Your task to perform on an android device:  My friend Cole is asking me to share the Yale courses file as he is also planning to join the university, so I'm sharing the Yale courses file with him at coledbwpersonatest@gmail.com.
Image 0: 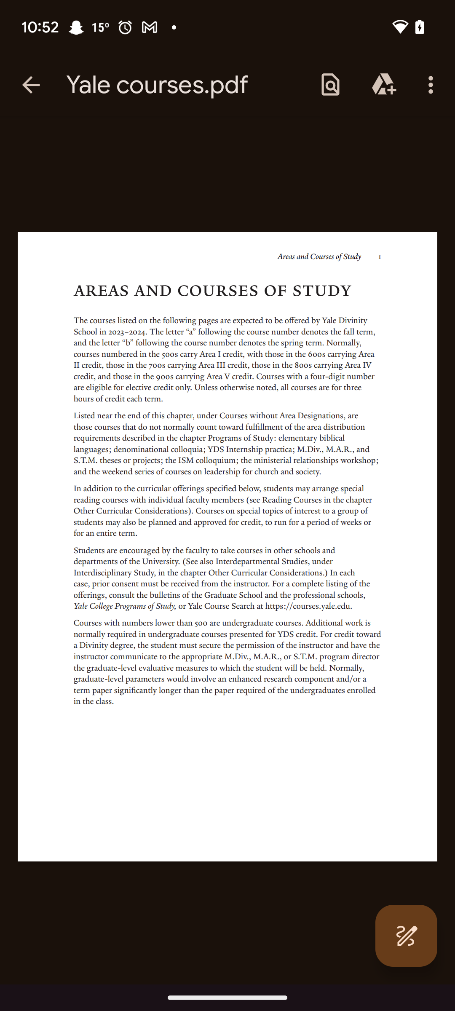
Go back to previous screen
Step 0: press back button
Image 1: 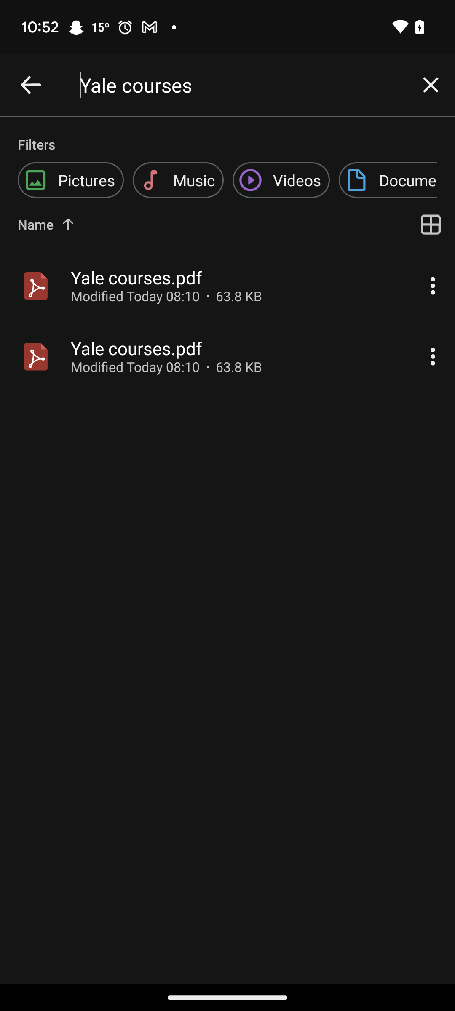
Click on the more icon next to the first yale course.pdf file
Step 1: click (227, 286)
Image 2: 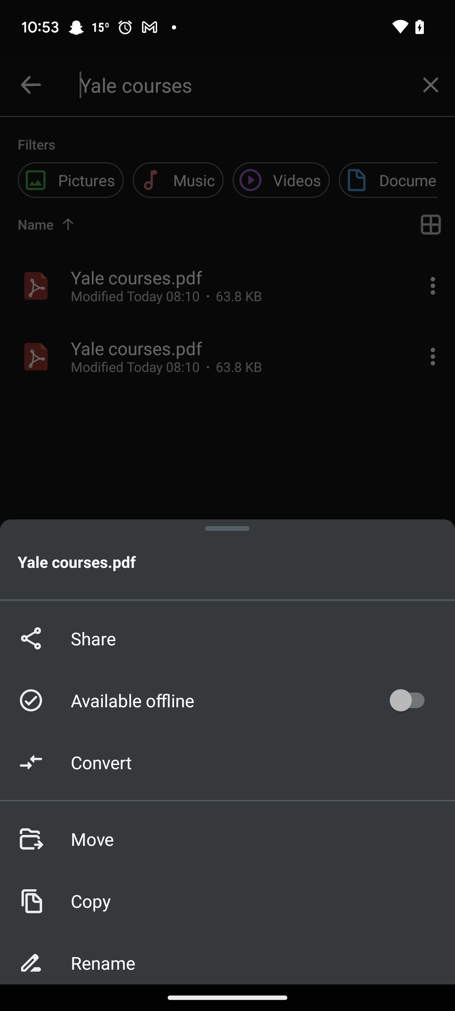
Click on the share option
Step 2: click (227, 638)
Image 3: 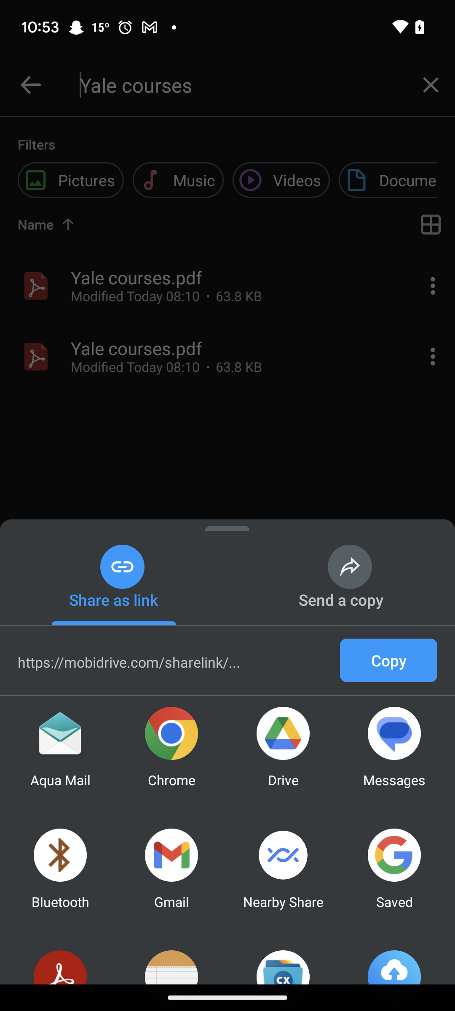
Click on the gmail option
Step 3: click (171, 878)
Image 4: 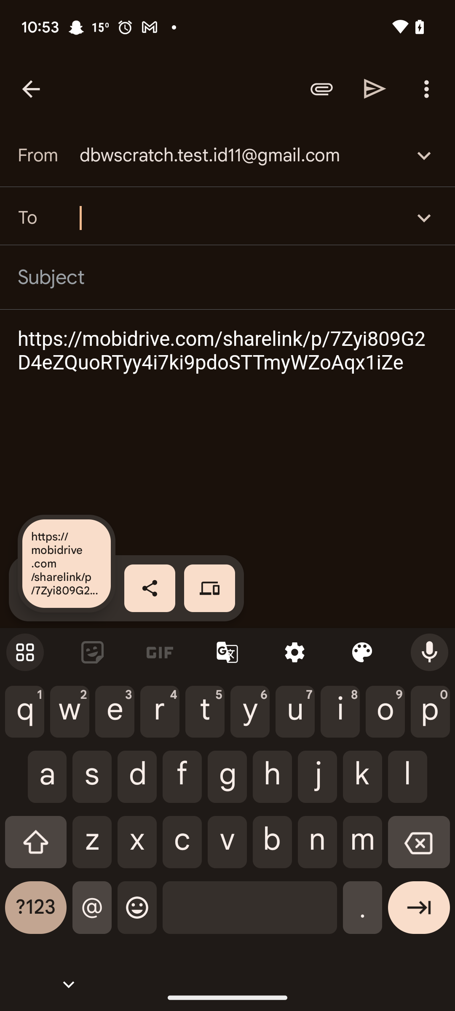
Enter the recipient id as coledbwpersonatest@gmail.com
Step 4: type "coledbwpersonatest@gmail.com"
Image 5: 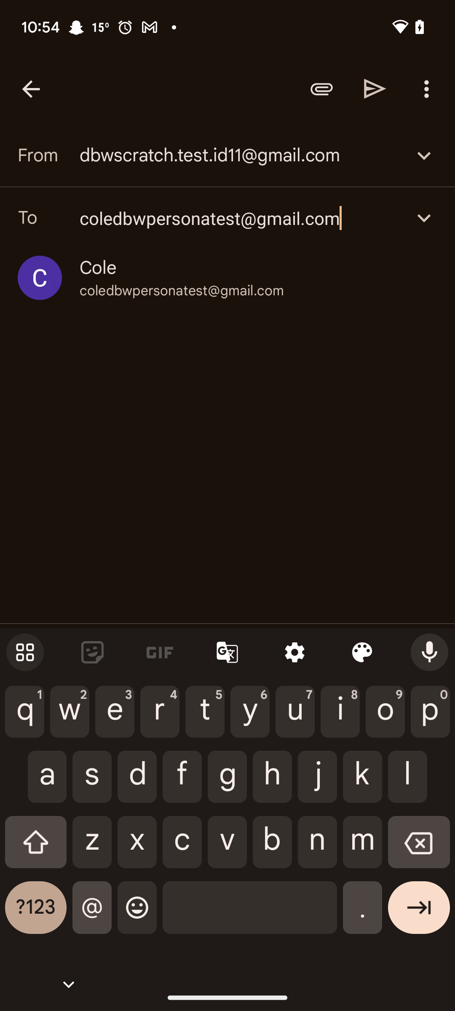
Click on the send icon at the top of the screen
Step 5: click (375, 89)